Your task to perform on an android device: Look for the Drill machine with the Milwaukee brand filter in the eBay app.
Image 0: 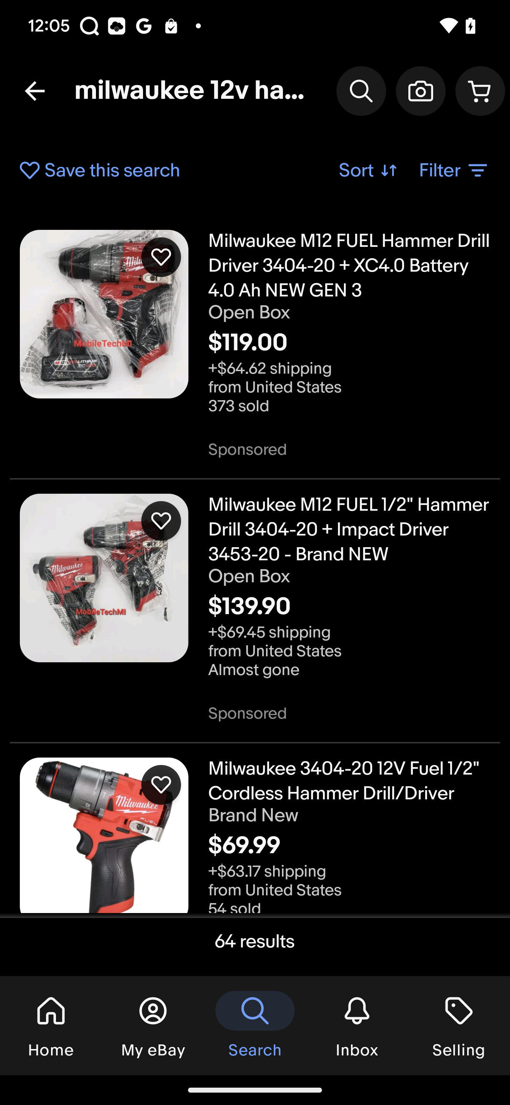
Click on the filter button
Step 0: click (454, 170)
Image 1: 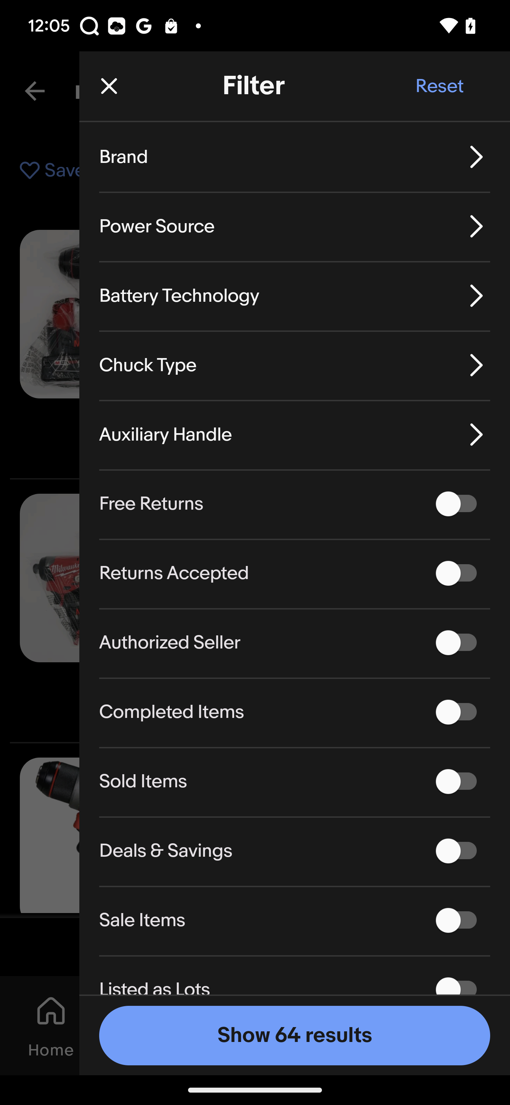
Click on the brand button
Step 1: click (124, 157)
Image 2: 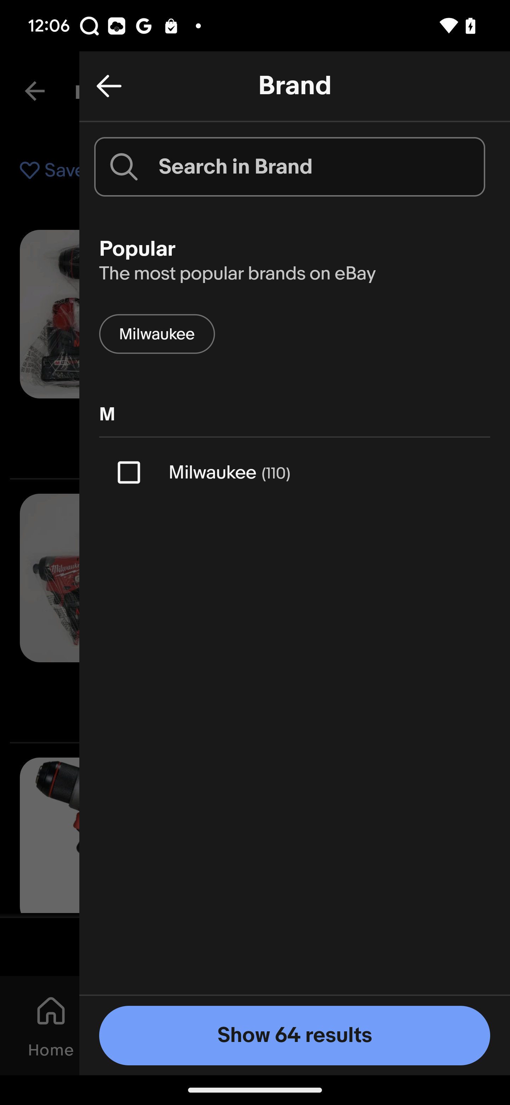
Click on the milwaukee brand
Step 2: click (132, 476)
Image 3: 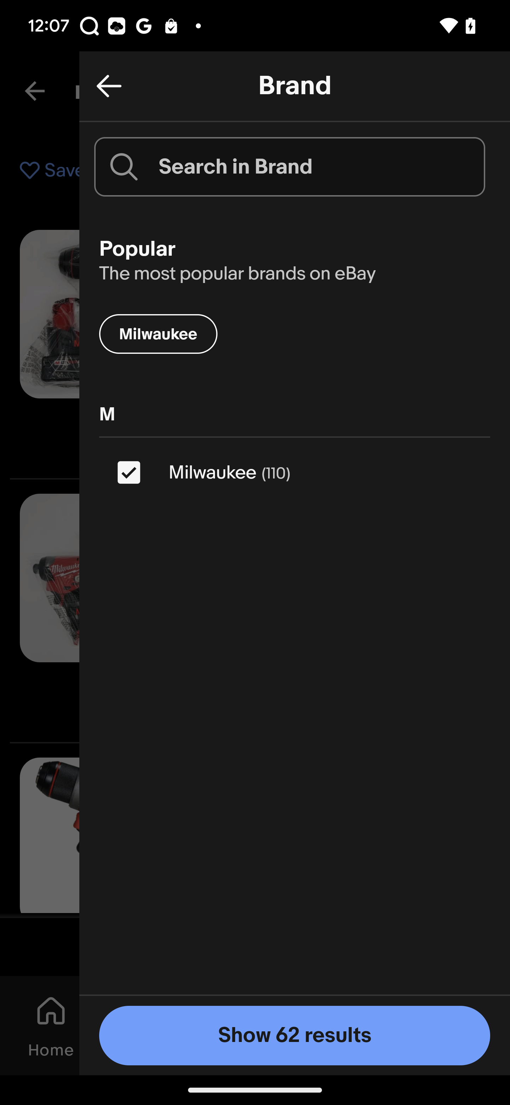
Click on the show results 
Step 3: click (323, 1005)